Your task to perform on an android device: Unflag the Jotform mail.
Image 0: 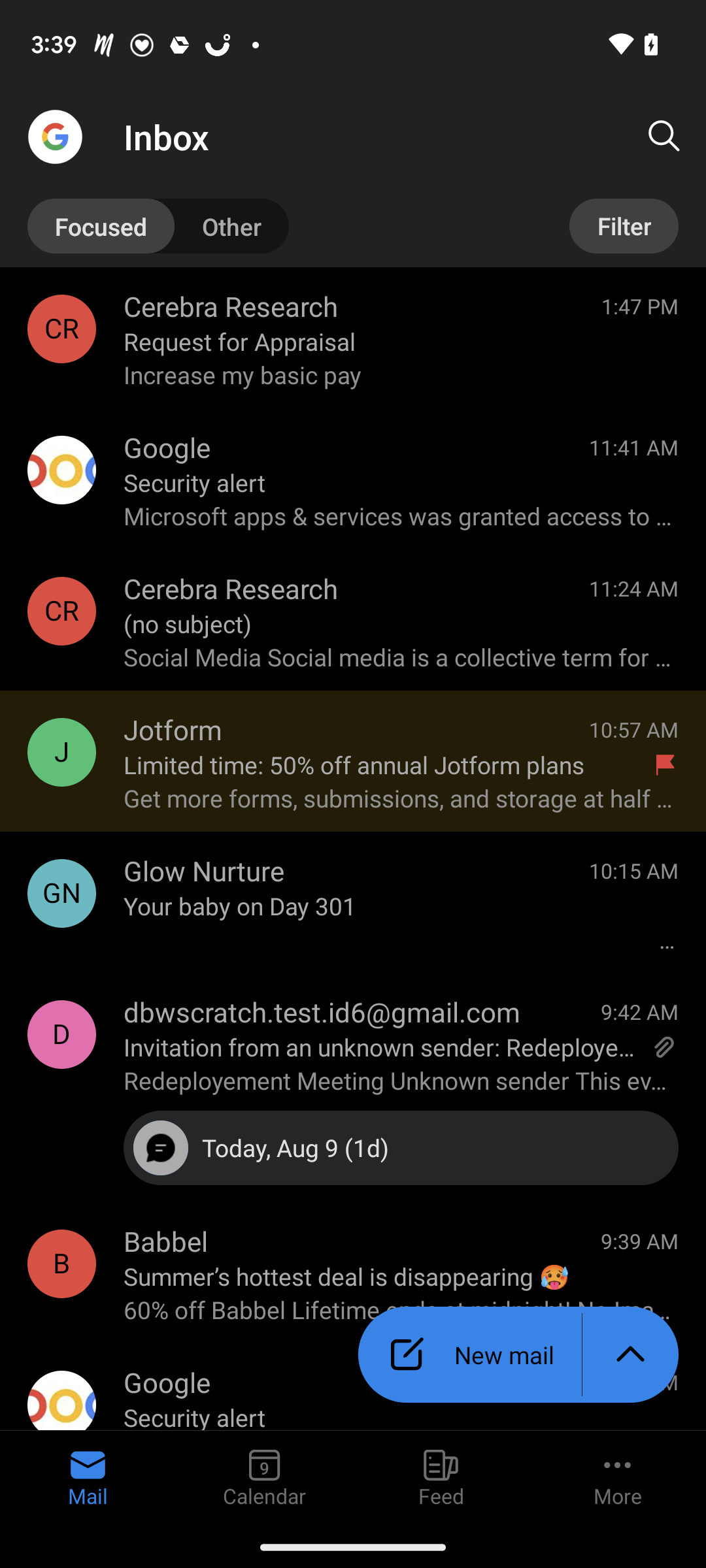
click on the jotform mail profile
Step 0: click (61, 752)
Image 1: 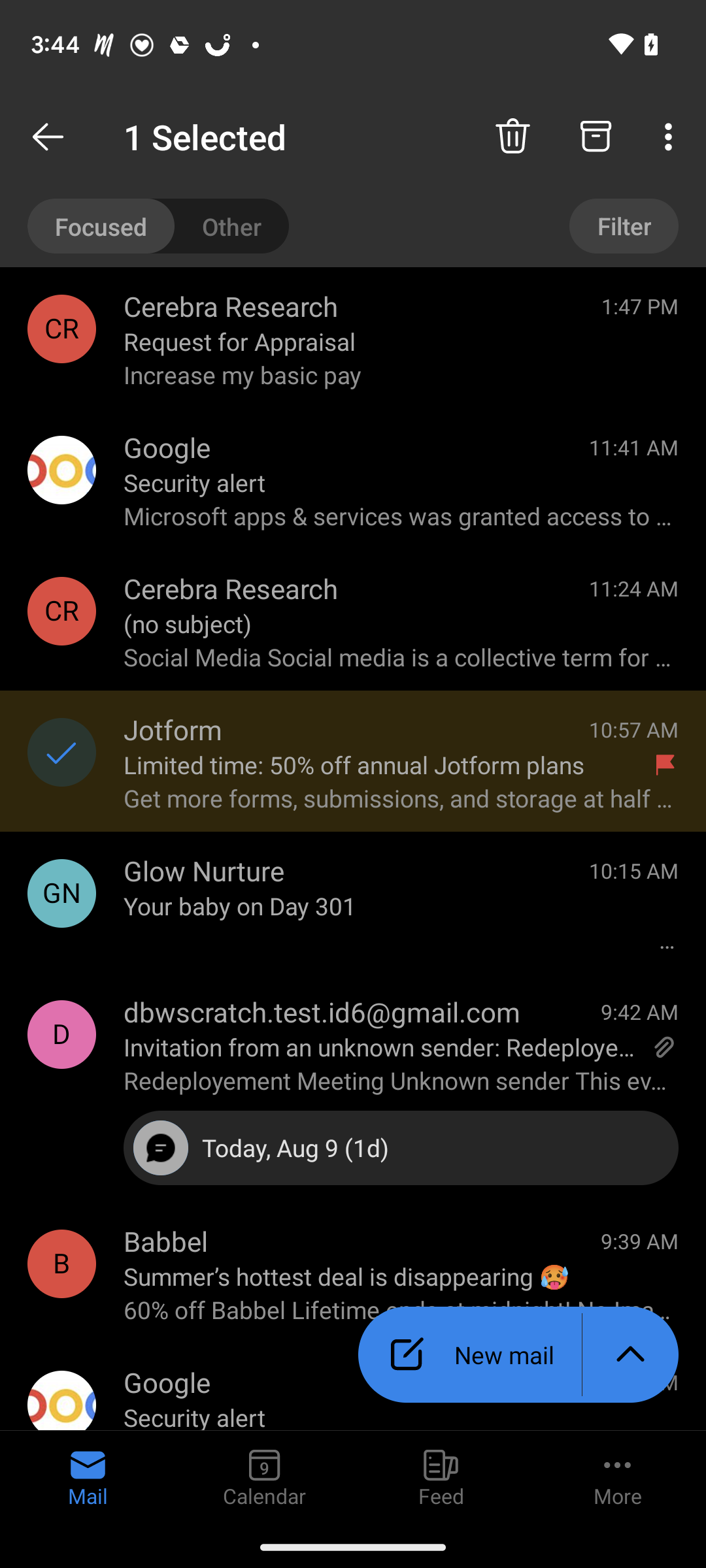
Click on the three dots in the top-right corner of the screen.
Step 1: click (671, 137)